Your task to perform on an android device: In the Amazon app, since it seems like a wonderful deal, I want to save the One SKy Winter Wear Track Pants for Men product so I won't lose track of it.
Image 0: 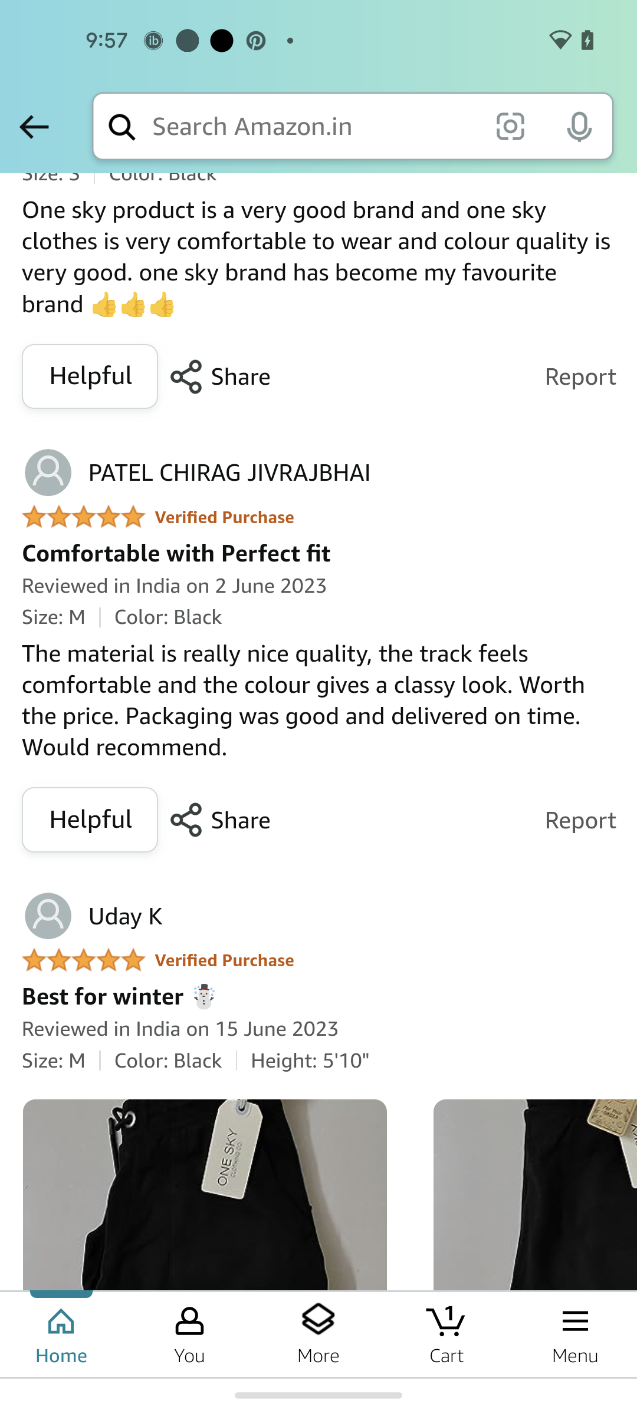
Go back to the previous page
Step 0: press back button
Image 1: 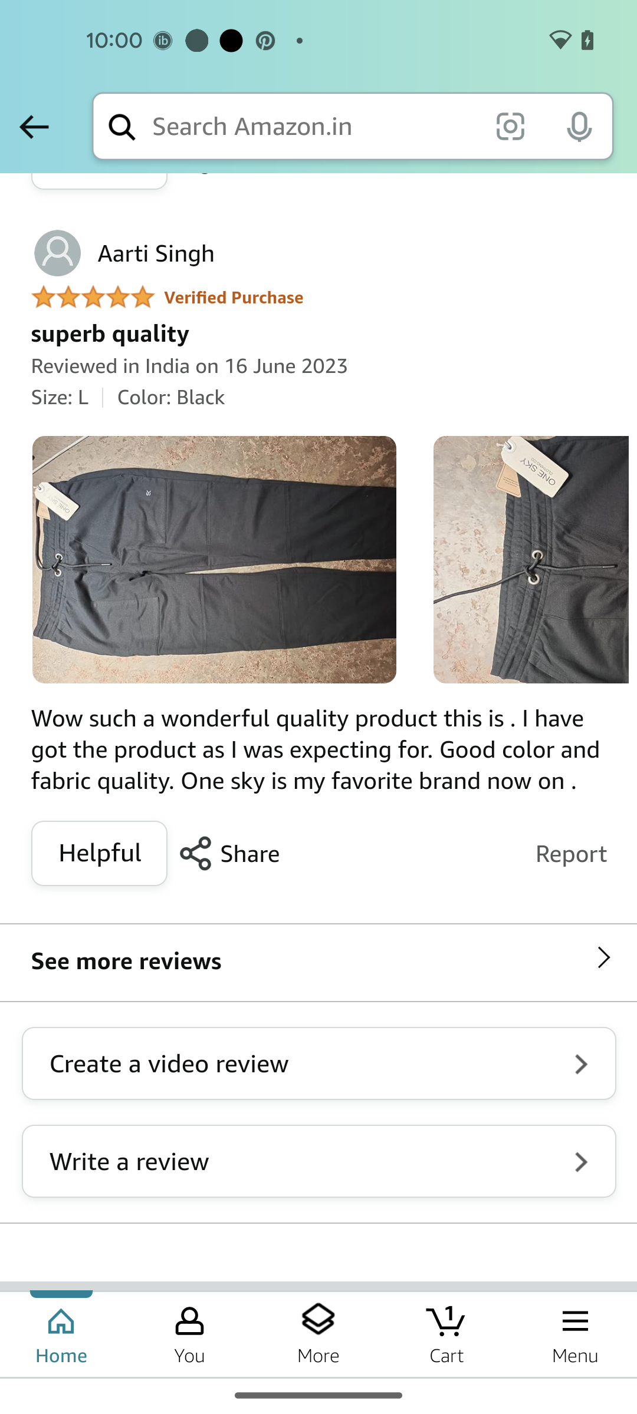
Swipe down to view save option
Step 1: scroll up
Image 2: 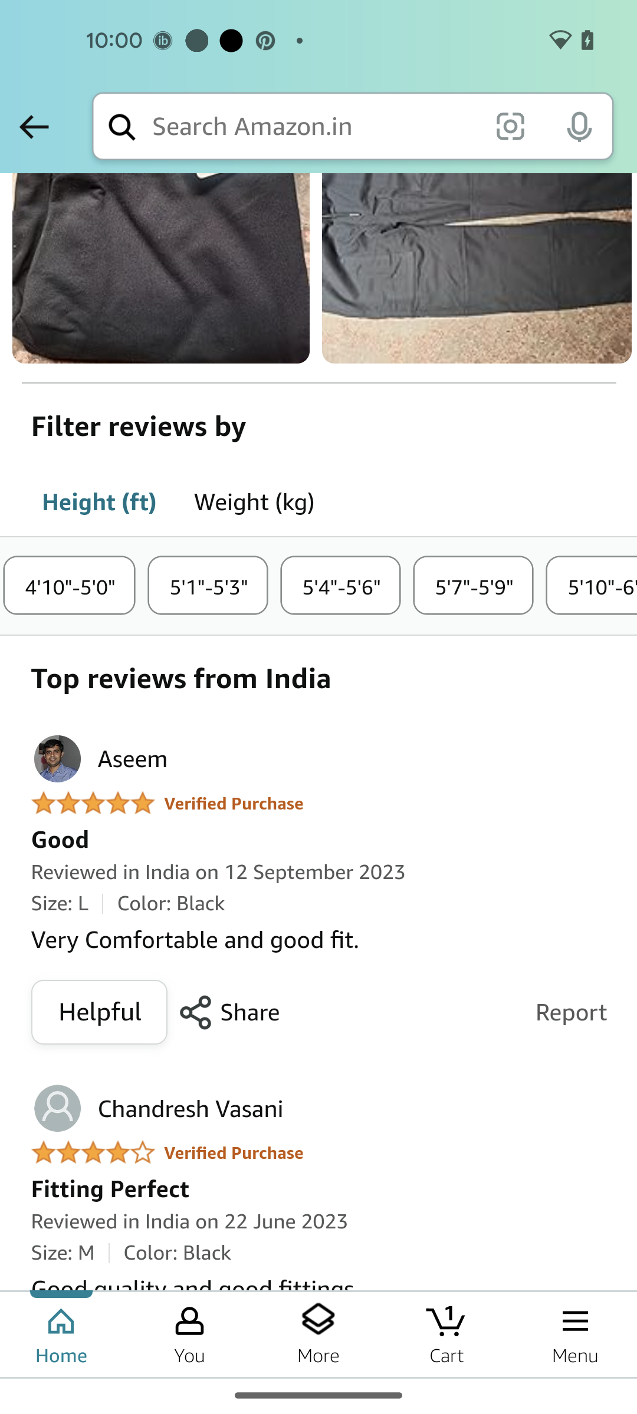
Swipe down to view save option
Step 2: scroll up
Image 3: 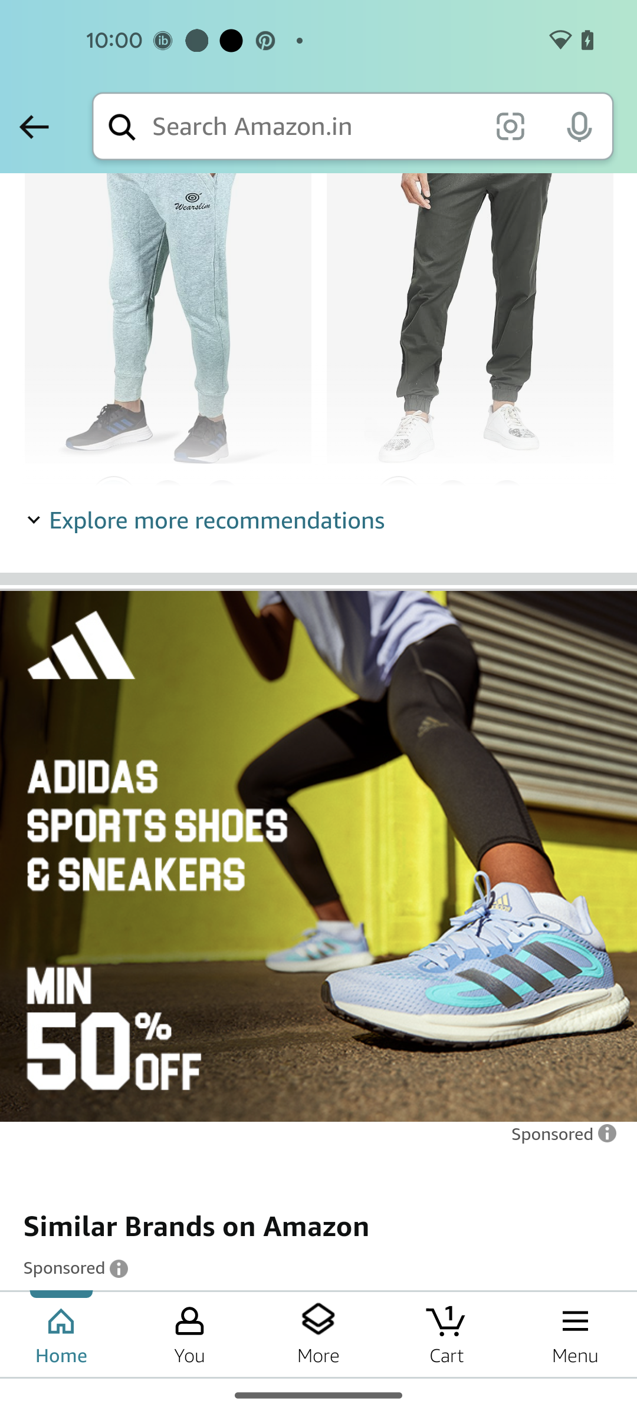
Swipe down to view save option
Step 3: scroll up
Image 4: 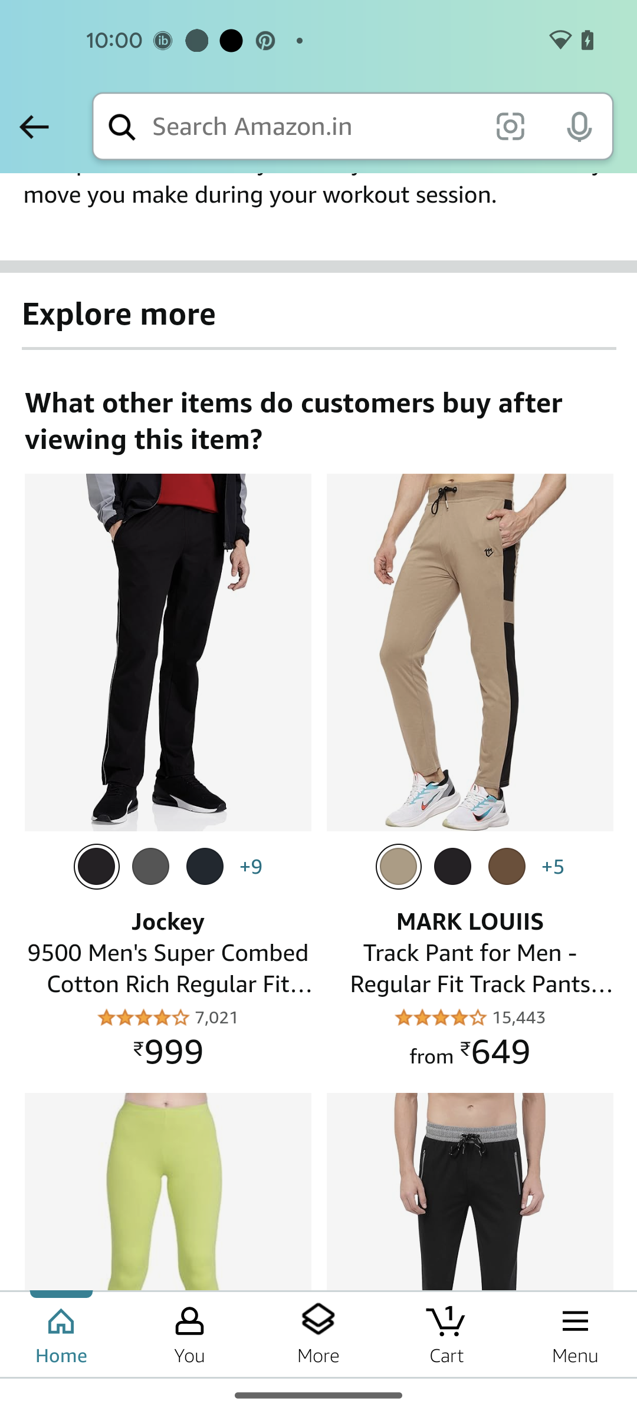
Swipe down to view save option
Step 4: scroll up
Image 5: 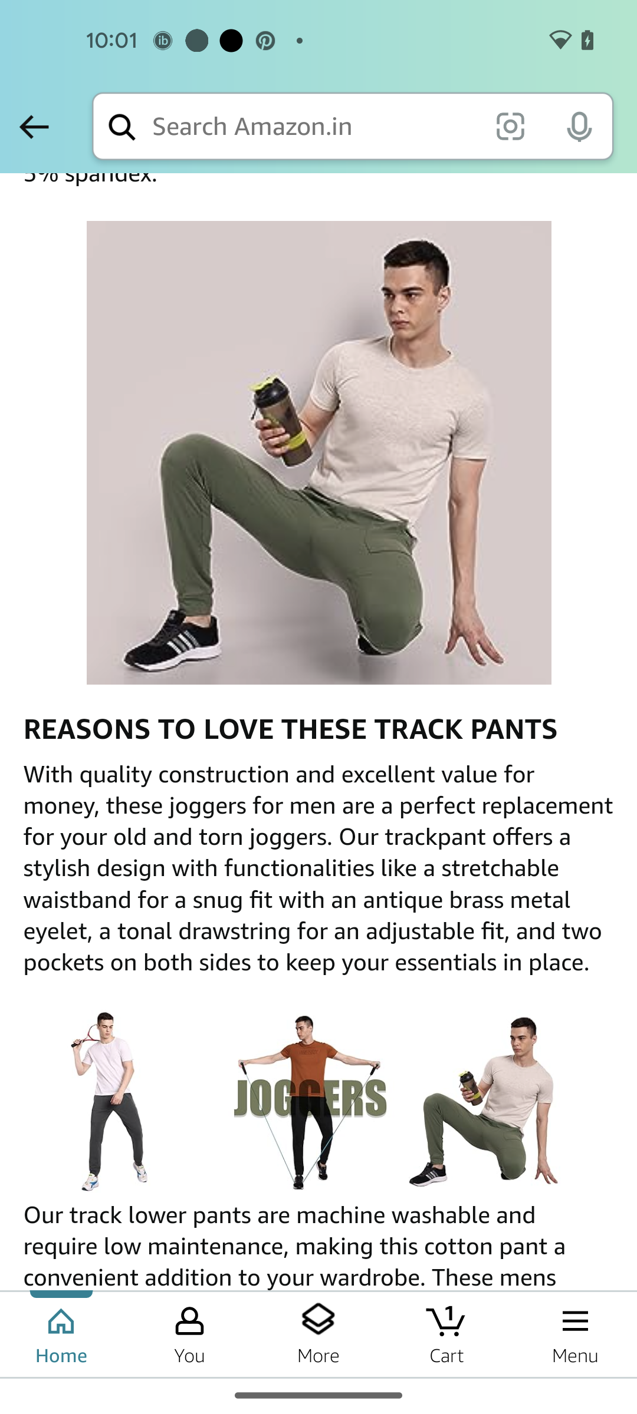
Swipe down to view save option
Step 5: scroll up
Image 6: 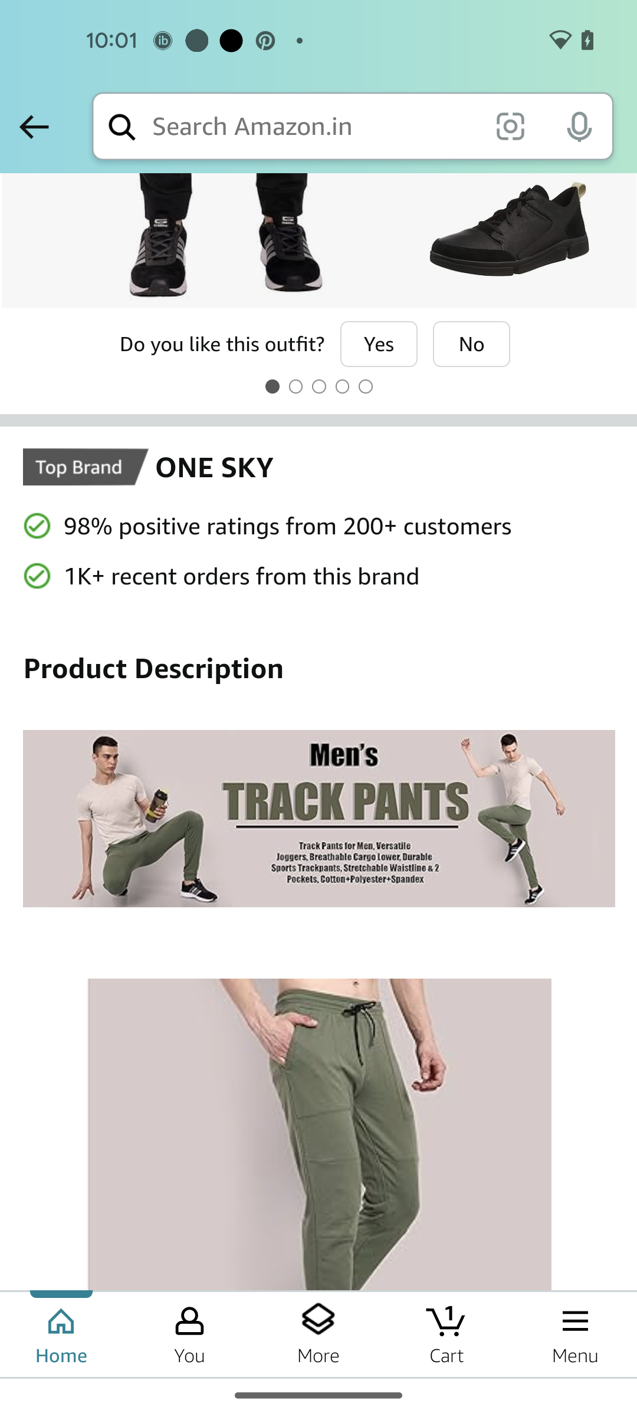
Swipe down to view save option
Step 6: scroll up
Image 7: 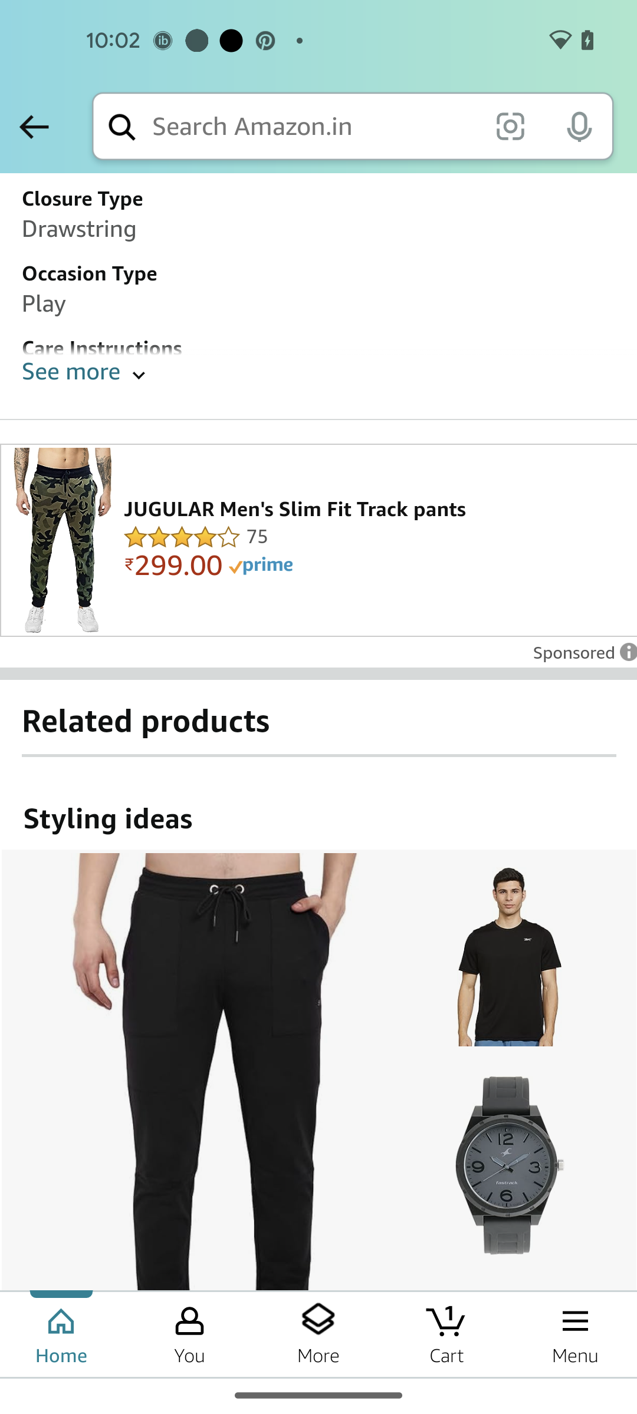
Swipe down to view save option
Step 7: scroll up
Image 8: 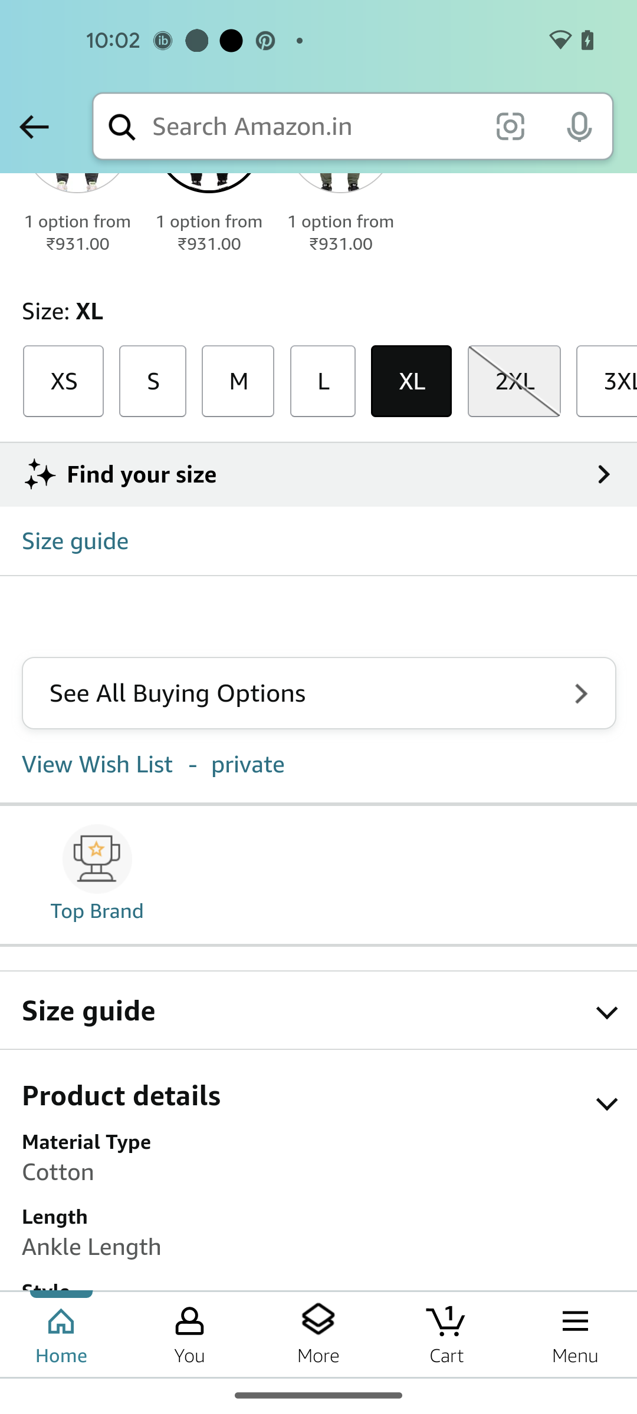
Swipe down to view save option
Step 8: scroll up
Image 9: 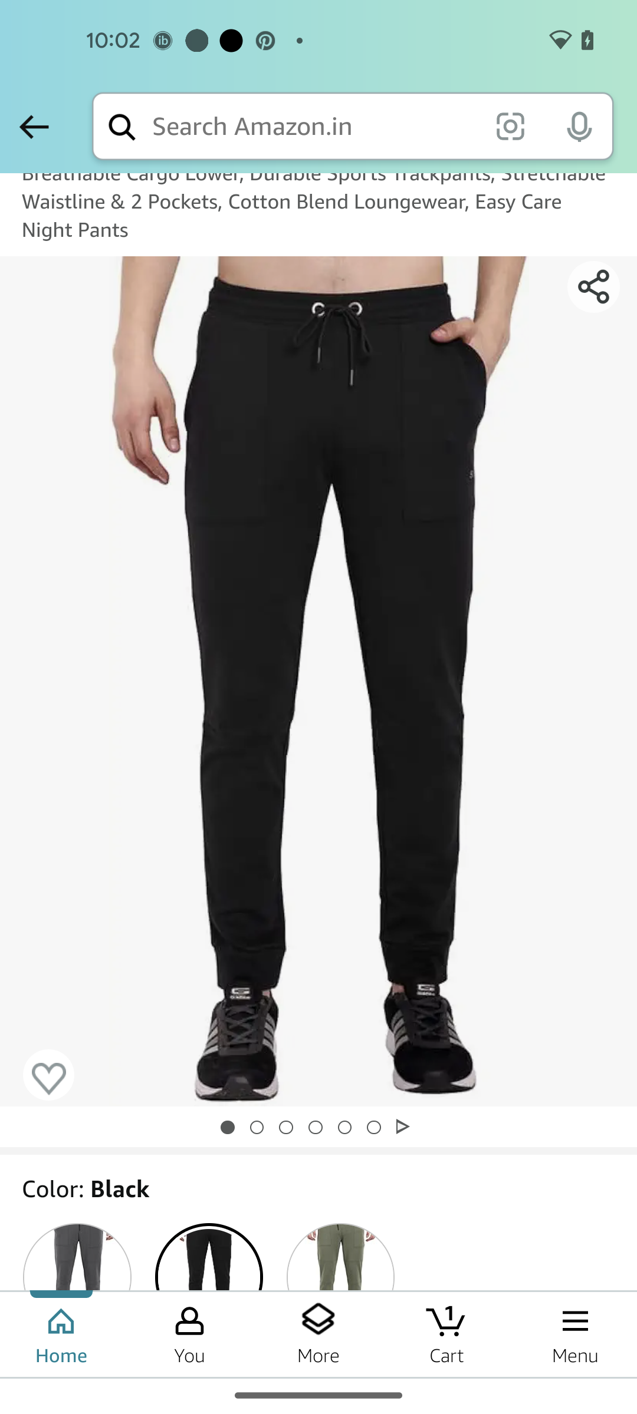
Click on the Heart icon to save the product
Step 9: click (48, 1079)